Your task to perform on an android device: To make the background of the current artwork more eye-catching, I want to apply an invert filter using an infinite paint app.
Image 0: 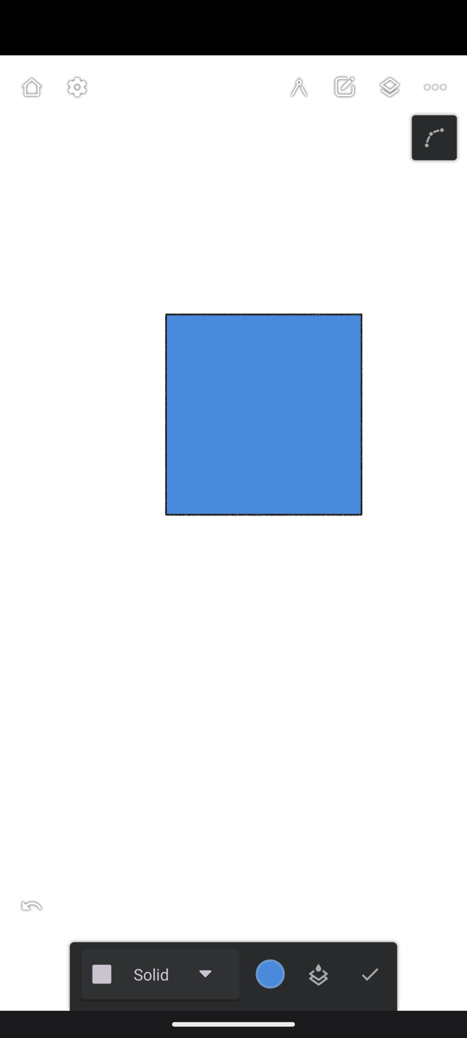
Click on the Tools icon
Step 0: click (344, 87)
Image 1: 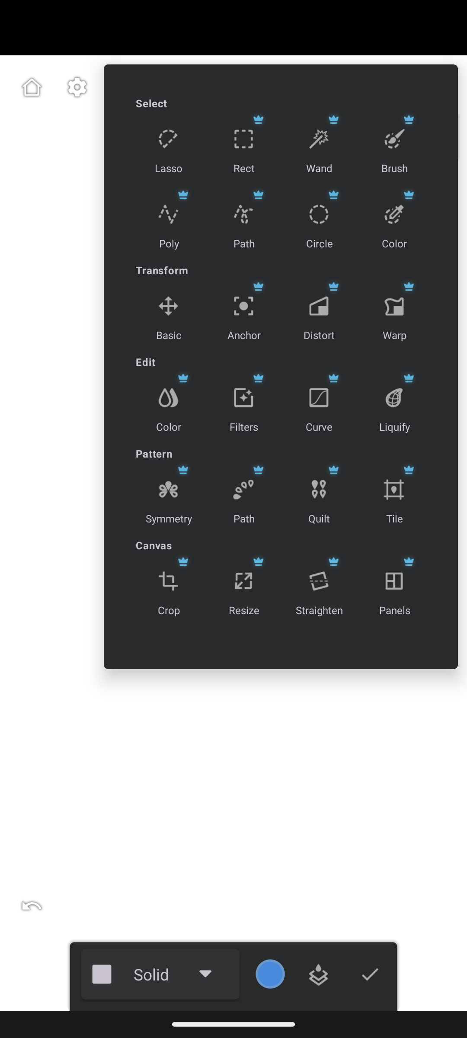
Click on the Filters option
Step 1: click (229, 412)
Image 2: 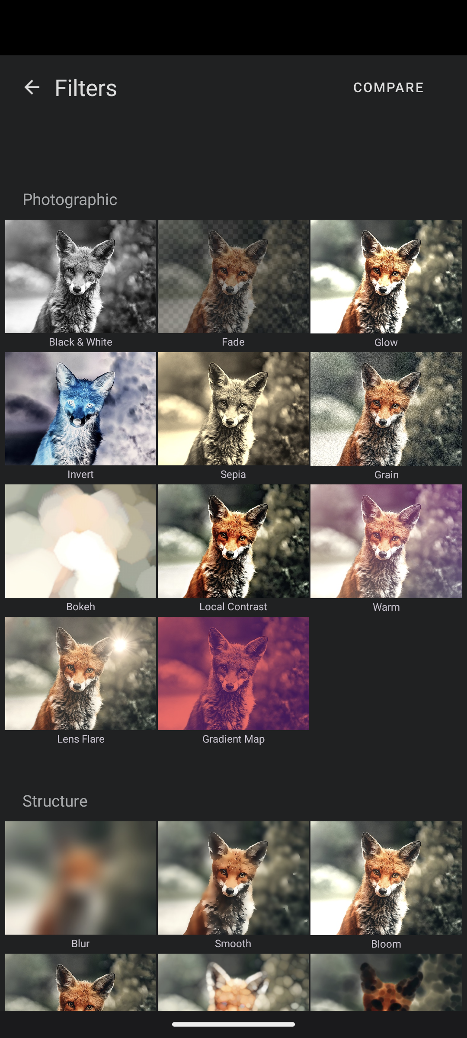
Click on the Invert filter
Step 2: click (84, 404)
Image 3: 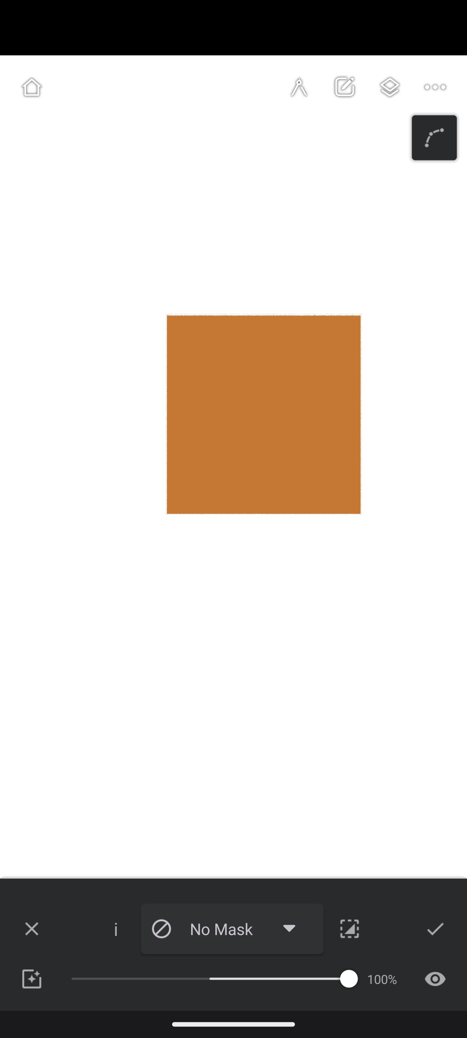
Click on the tick at the bottom right corner
Step 3: click (435, 929)